Your task to perform on an android device: I have some Dollar cash, so I want to know how much 100 US dollars will be converted to in Euro currency, EUR, on the XE app.
Image 0: 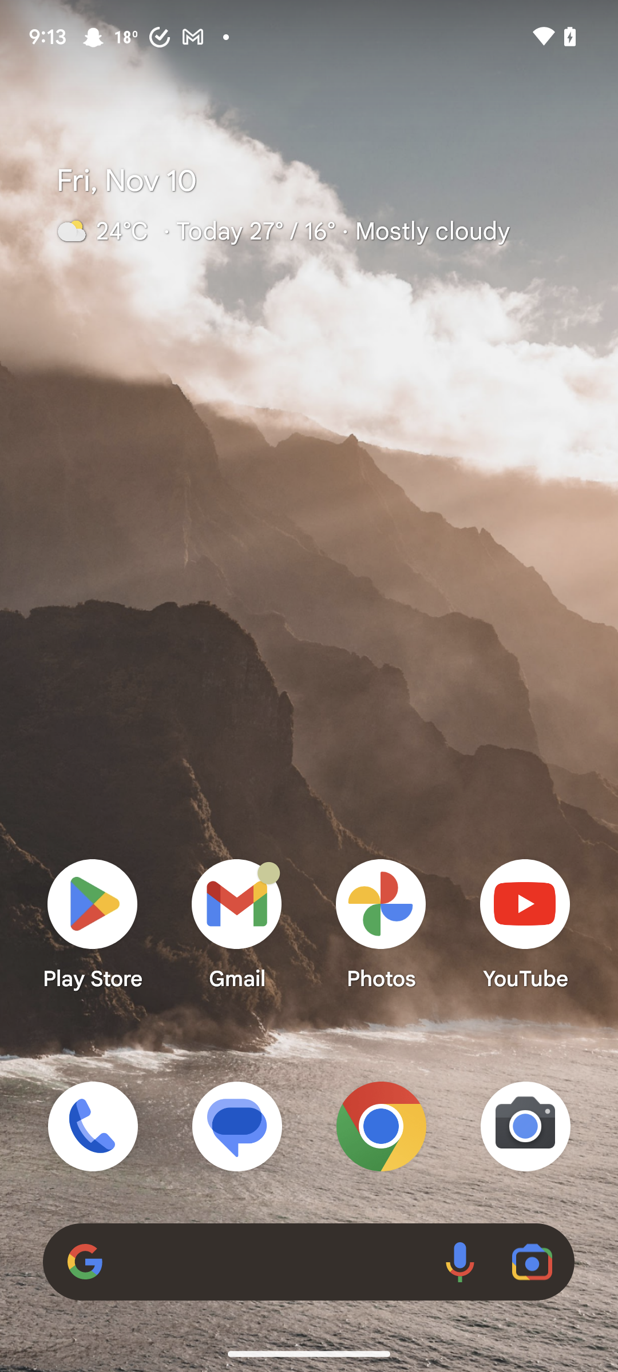
Open the Xe app
Step 0: open app "Xe"
Image 1: 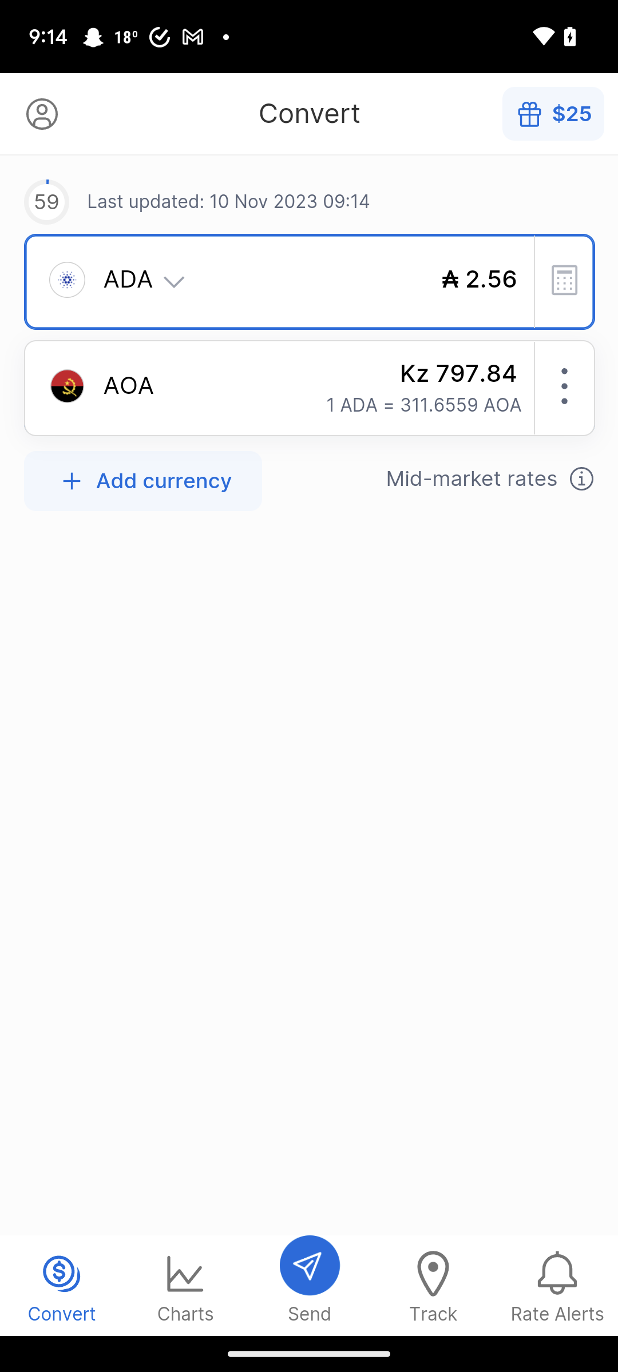
Click on the ADA dropdown
Step 1: click (310, 288)
Image 2: 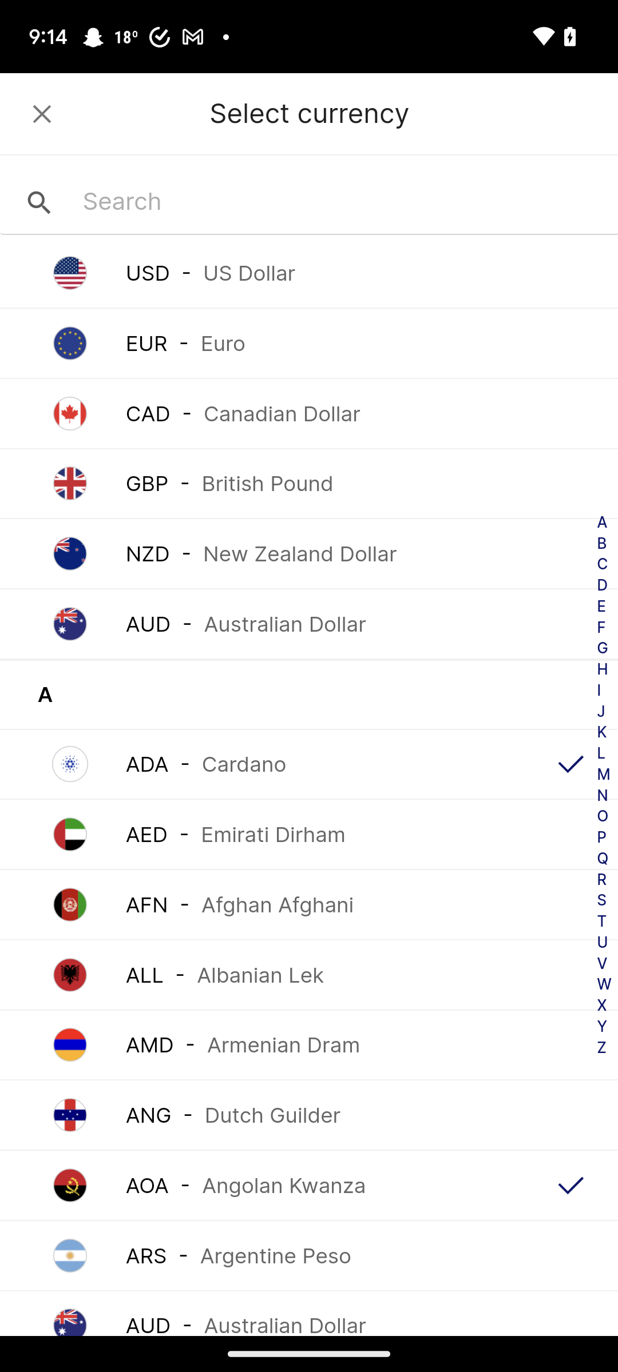
Click on the USD
Step 2: click (308, 272)
Image 3: 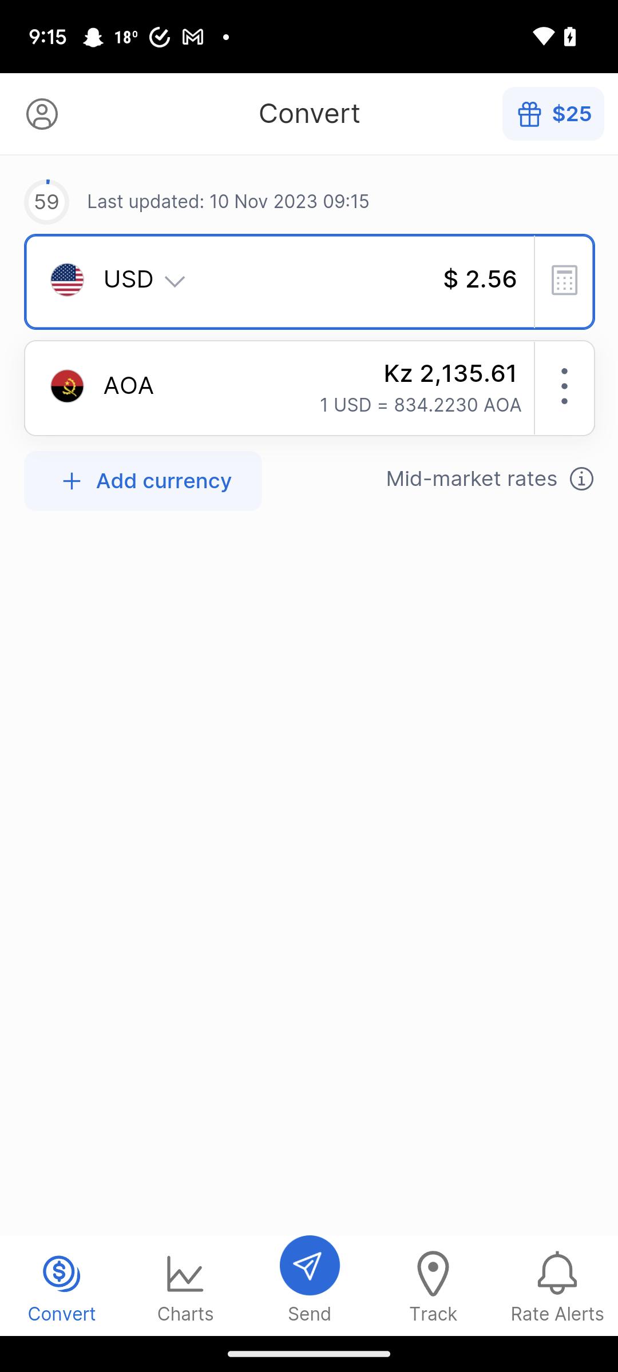
Click on the ADA currency
Step 3: click (310, 394)
Image 4: 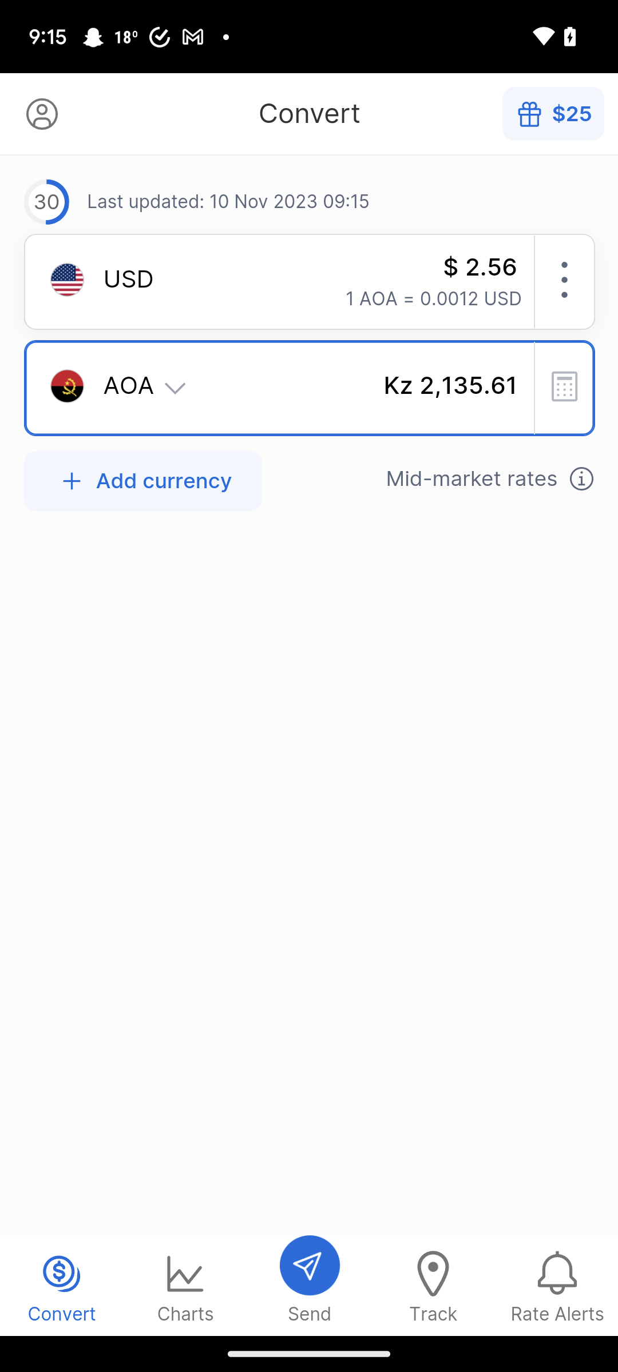
Click on the ADA dropdown
Step 4: click (310, 394)
Image 5: 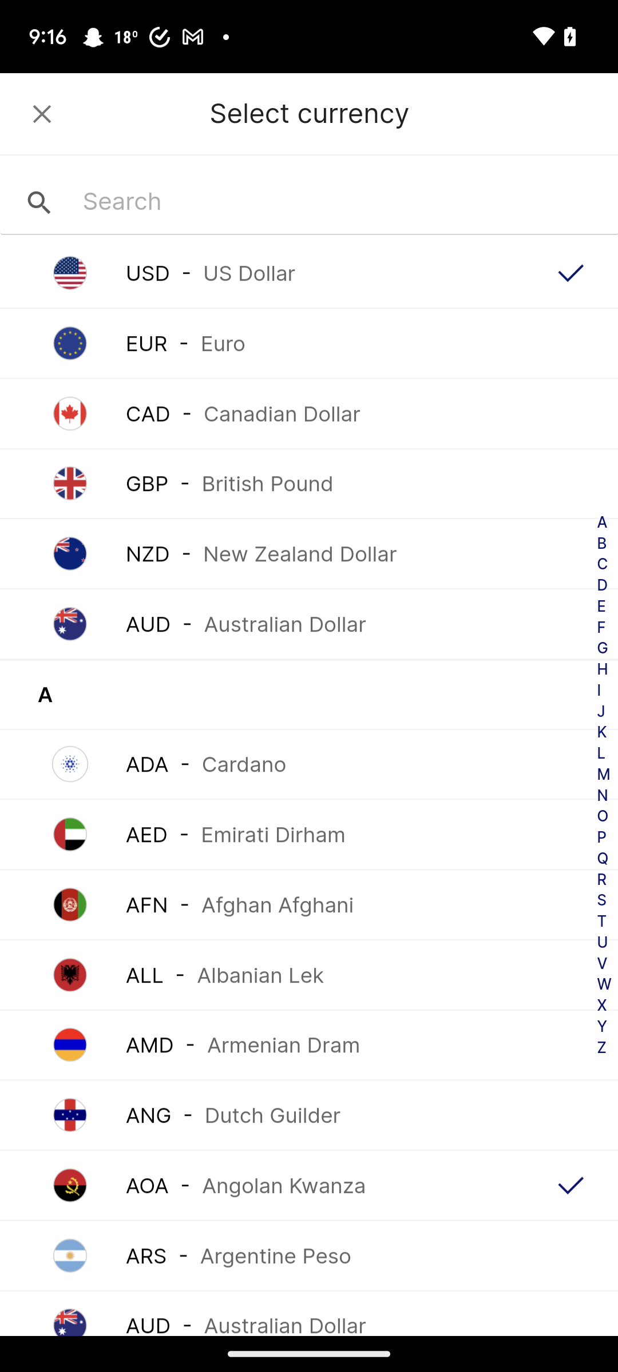
Click on the EUR
Step 5: click (308, 343)
Image 6: 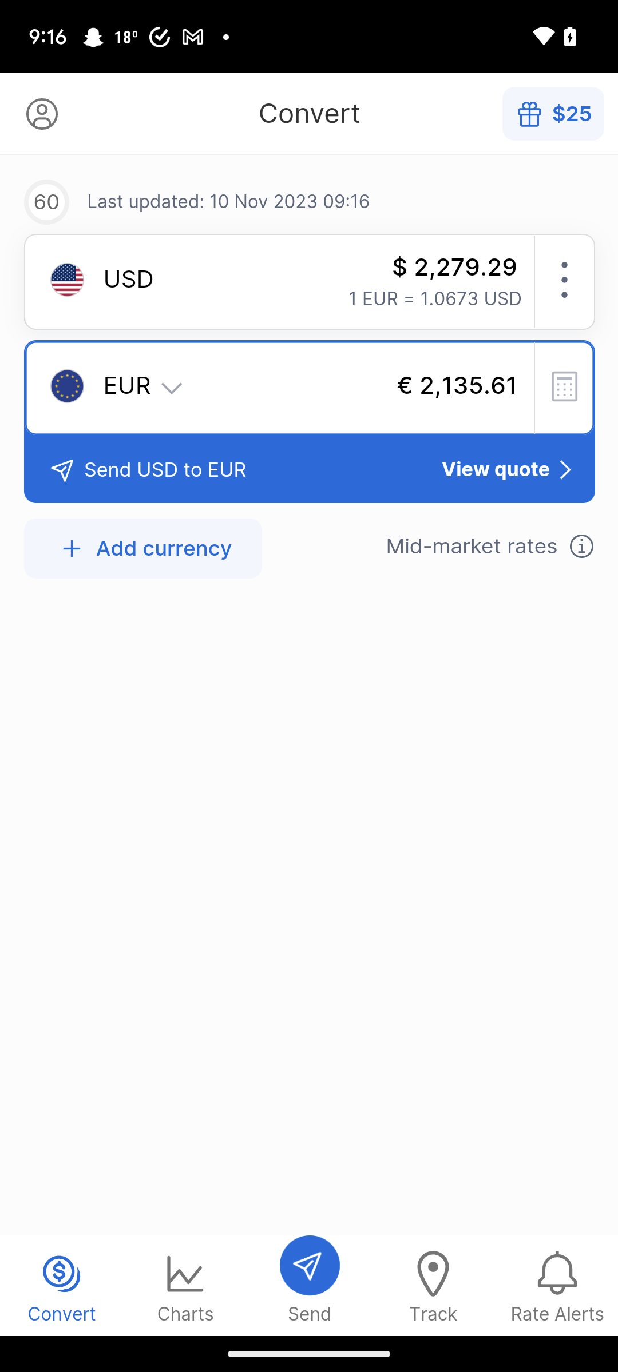
Click on the USD section 
Step 6: click (310, 288)
Image 7: 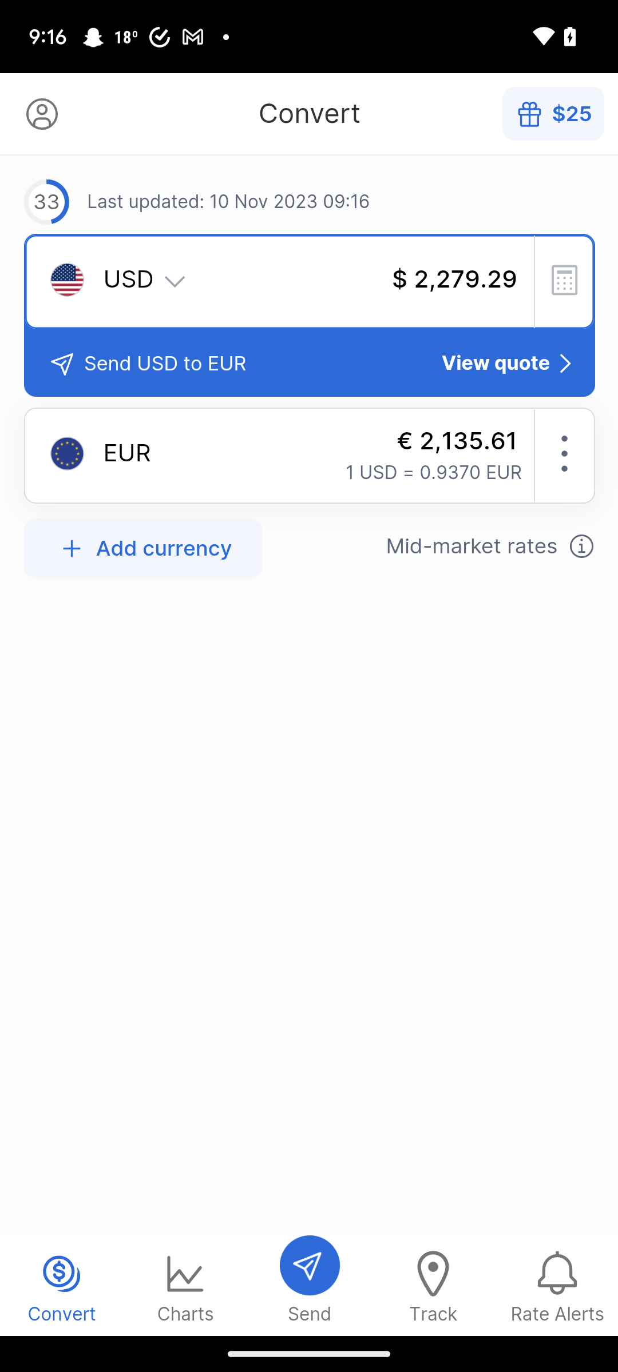
Click on the calculator icon
Step 7: click (310, 281)
Image 8: 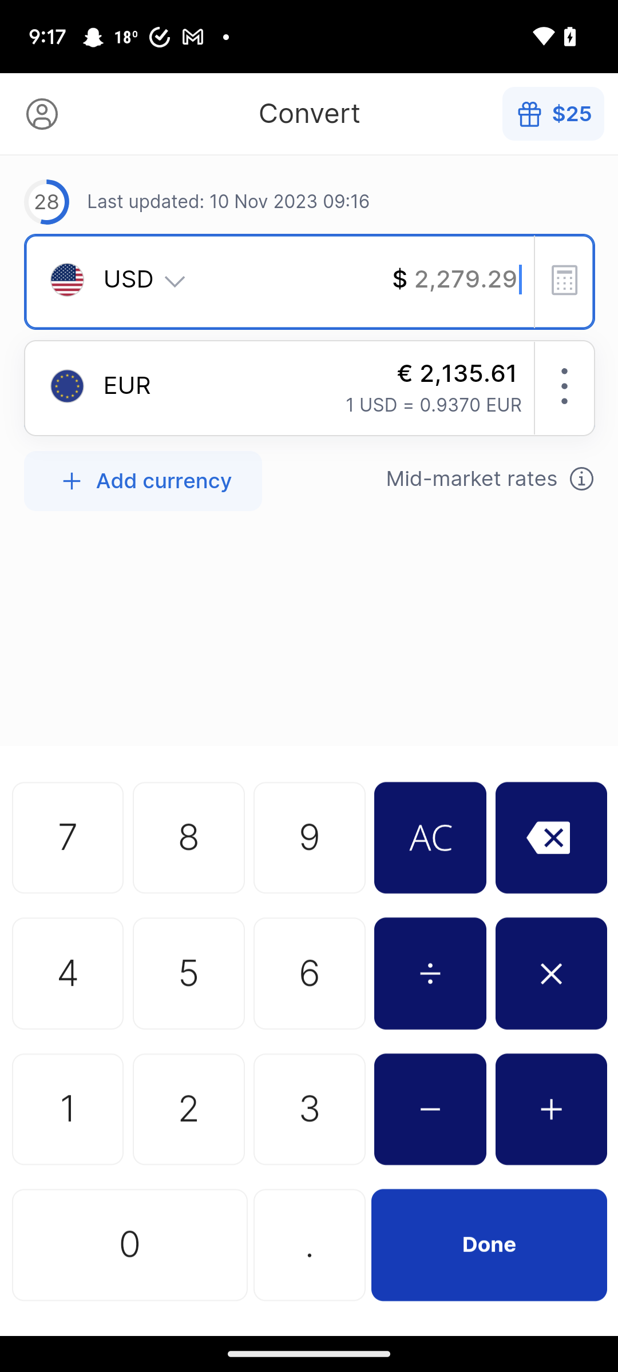
Click on the AC button
Step 8: click (430, 838)
Image 9: 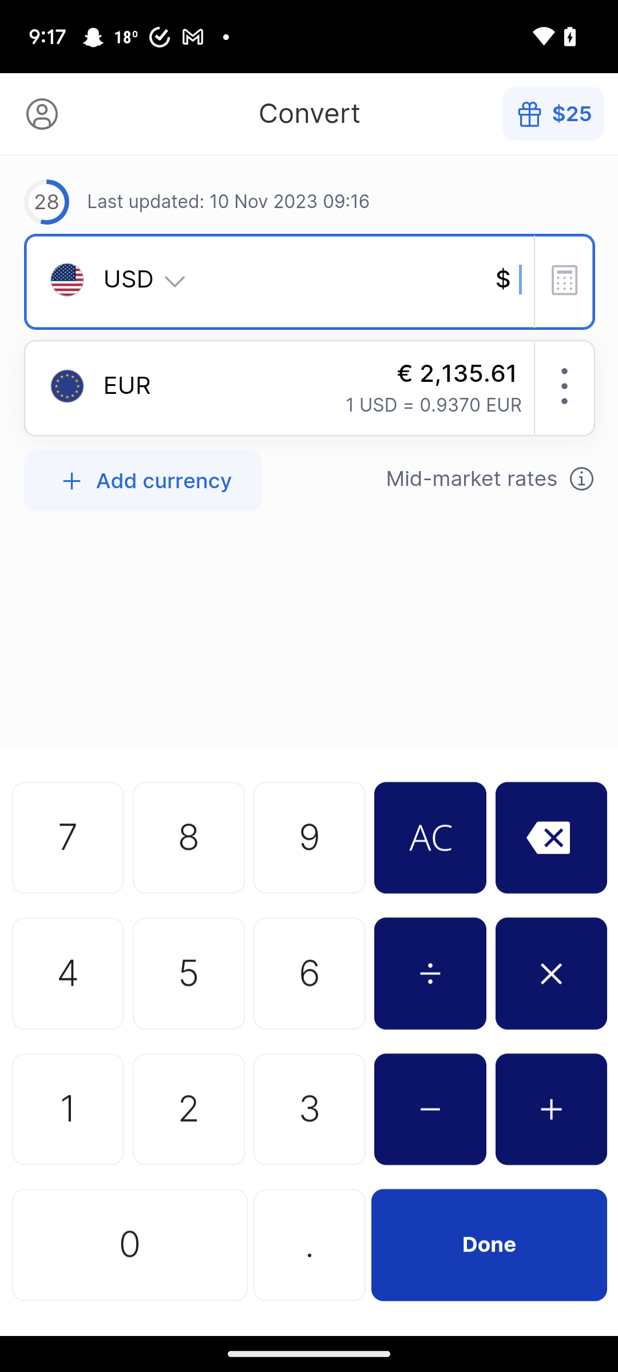
Click on the 1 button
Step 9: click (310, 705)
Image 10: 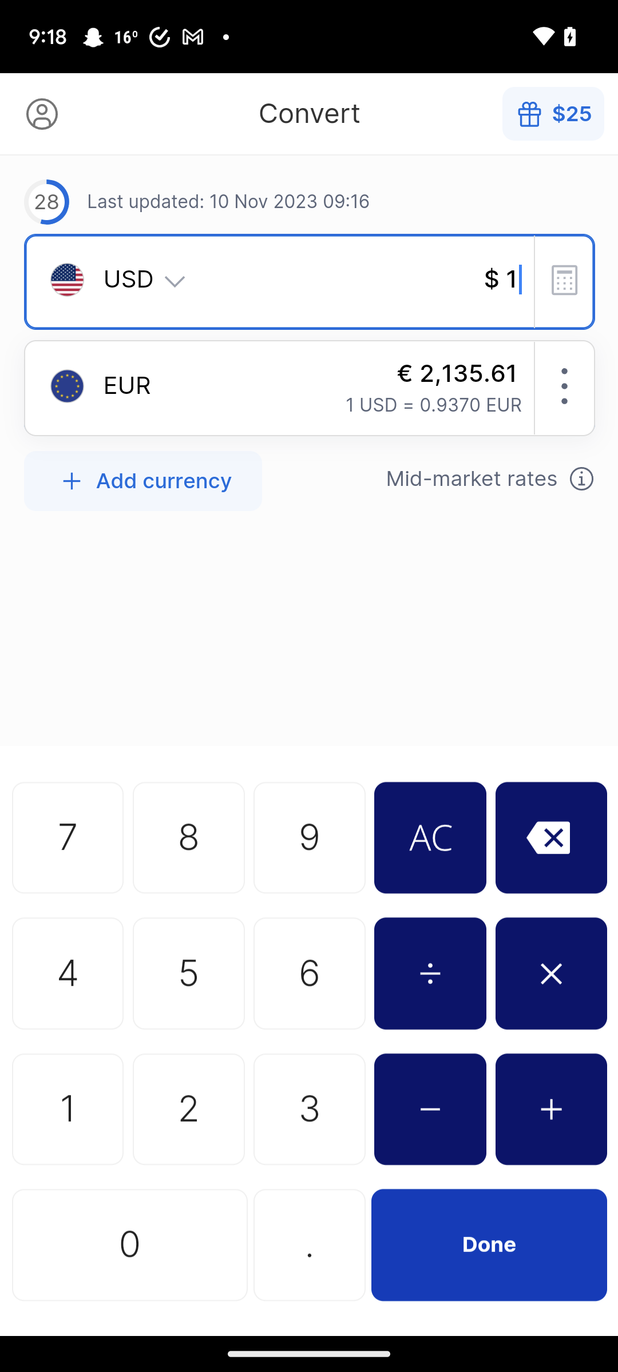
Click on the 0 button
Step 10: click (185, 1286)
Image 11: 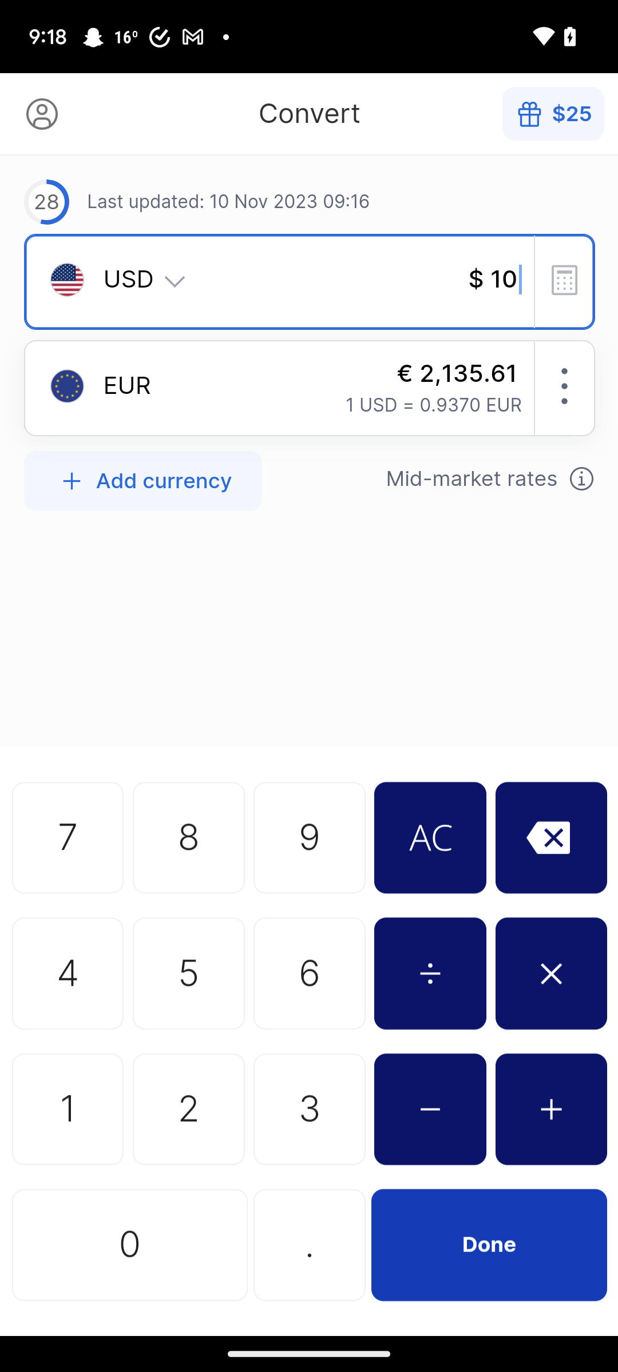
Click on the 0 button
Step 11: click (185, 1286)
Image 12: 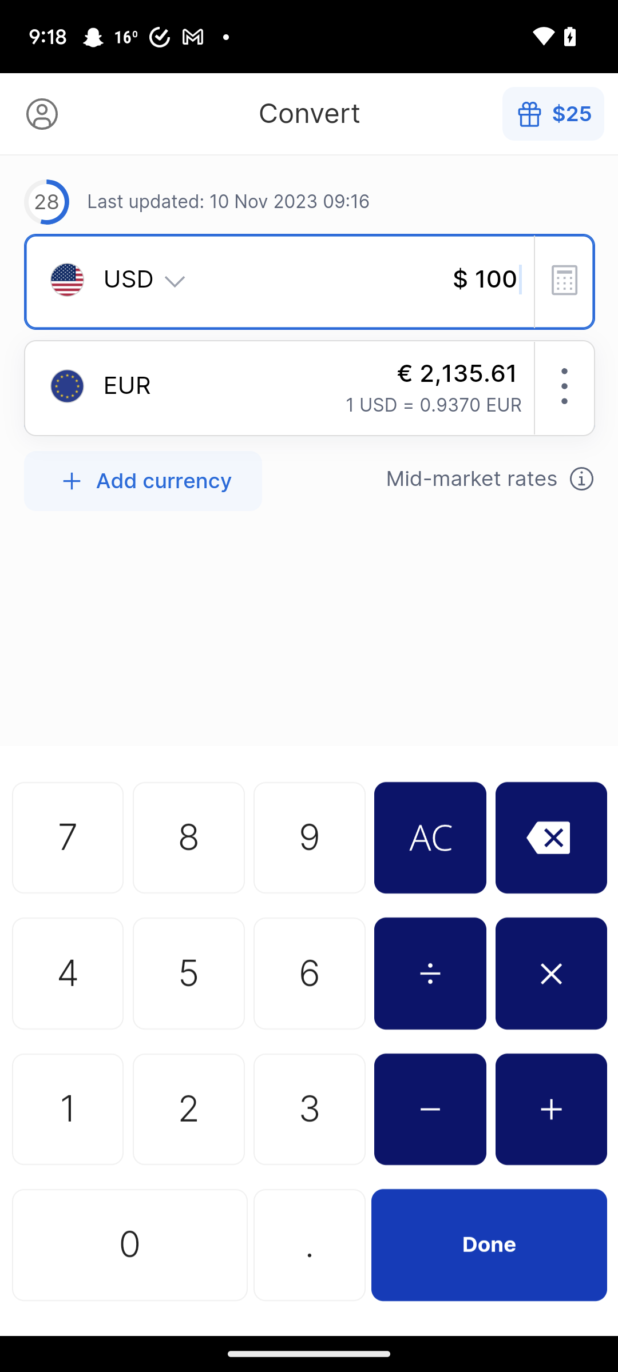
Click on the done button
Step 12: click (557, 1286)